Your task to perform on an android device: I will go to Funes first, so find this place for me on the Maps app and view the details about this place.
Image 1: 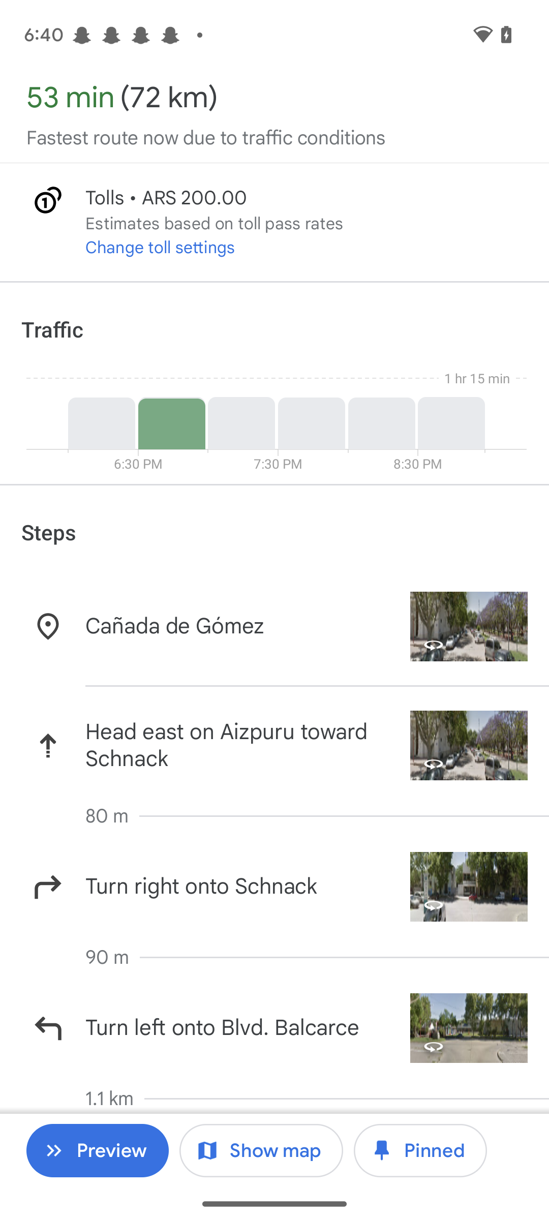
Go back to the previous page.
Step 1: press back button
Image 2: 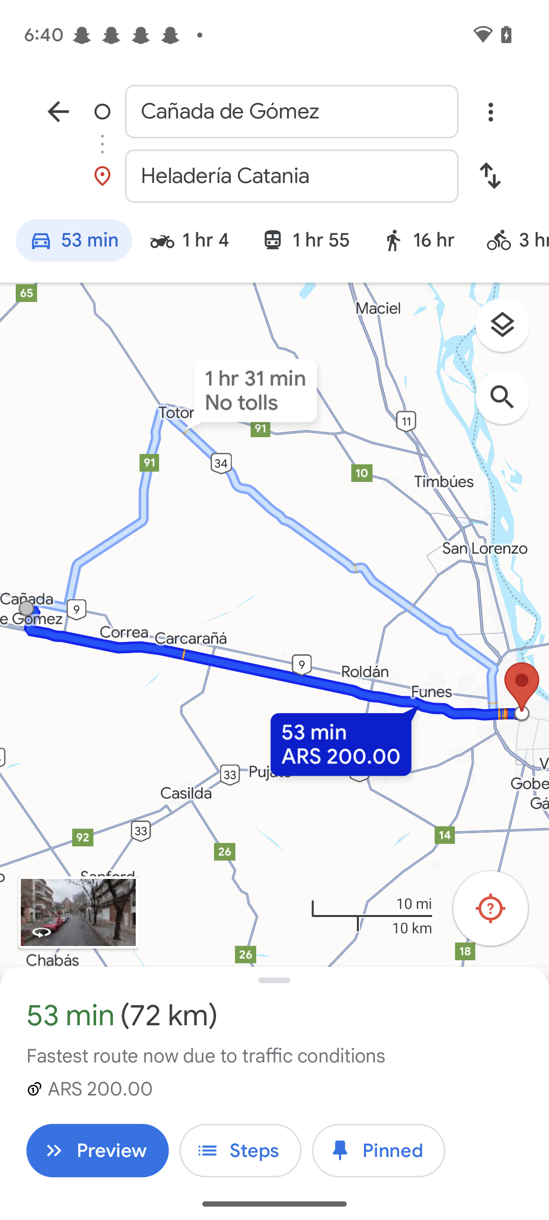
Click on the second text box from the top.
Step 2: click (291, 176)
Image 3: 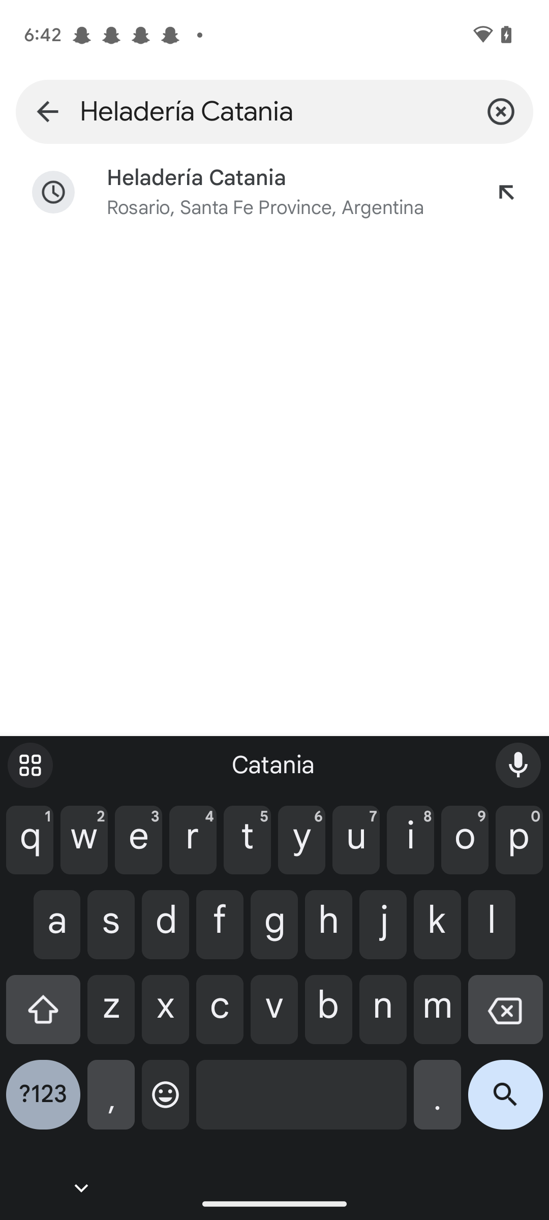
Type Funes in the search box.
Step 3: type "Funes"
Image 4: 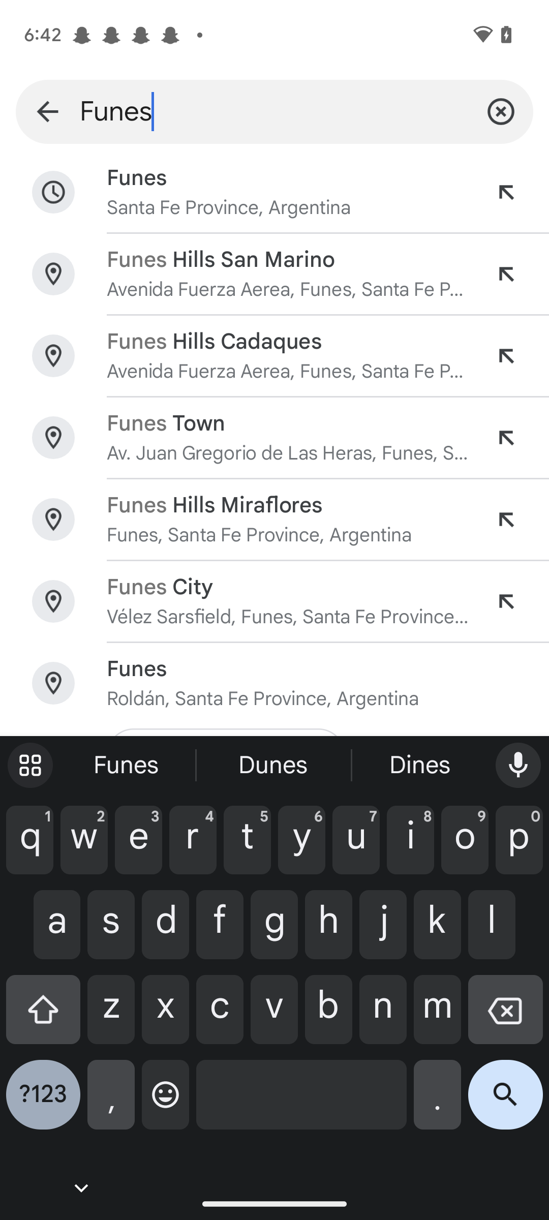
click on the search icon at the bottom right corner of the keyboard.
Step 4: click (505, 1103)
Image 5: 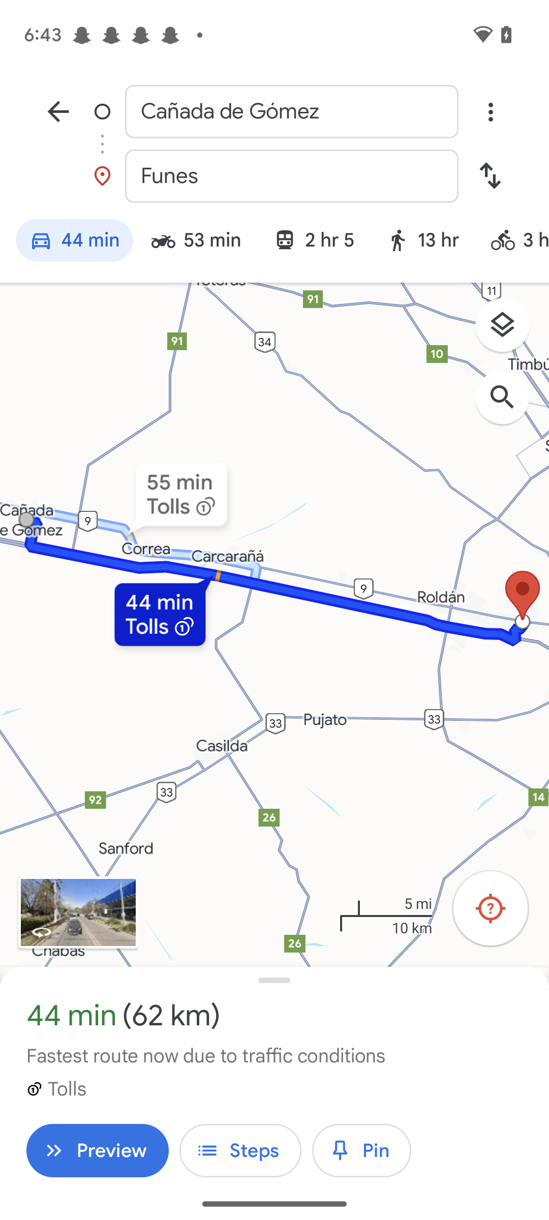
Scroll Up to view the details.
Step 5: scroll down
Image 6: 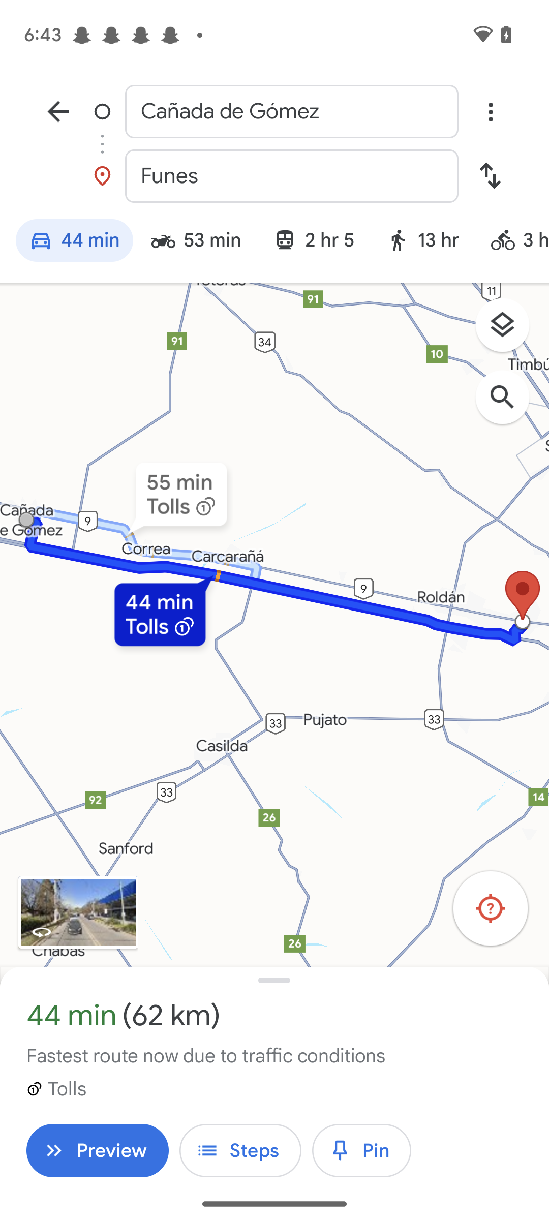
Scroll Up to view the details.
Step 6: scroll down
Image 9: 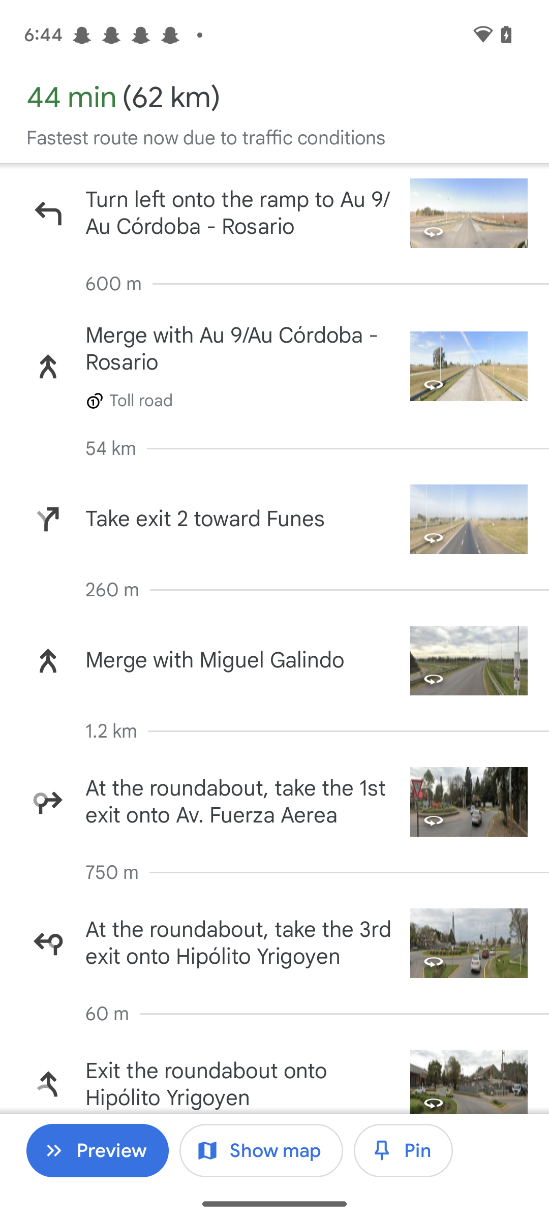
Scroll Up to view the details.
Step 9: scroll down